Your task to perform on an android device: Since I want to learn more about the Amtrak Pacific Surfliner train's amenities, I want to check its details on the Wanderu app.
Image 0: 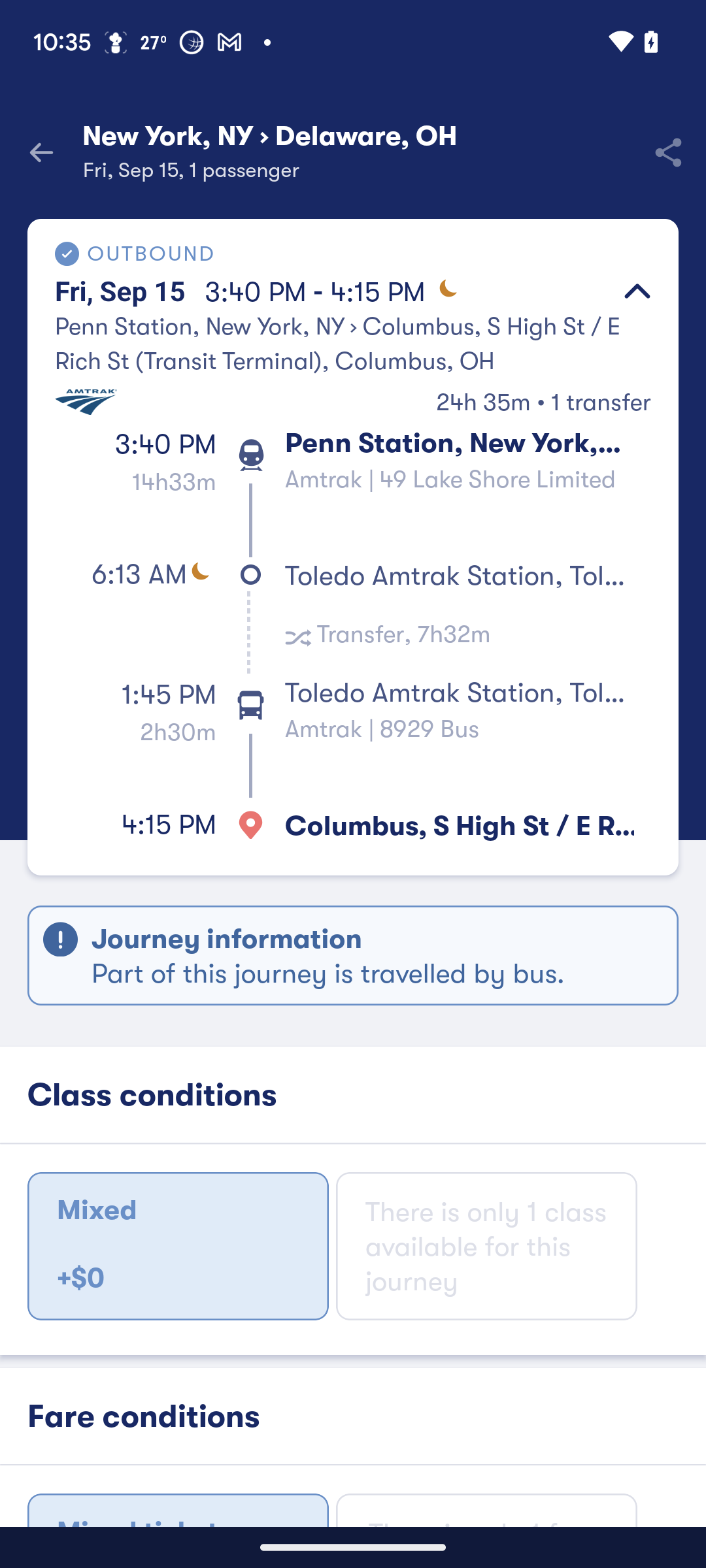
Open the wanderu app
Step 0: open app "Wanderu"
Image 1: 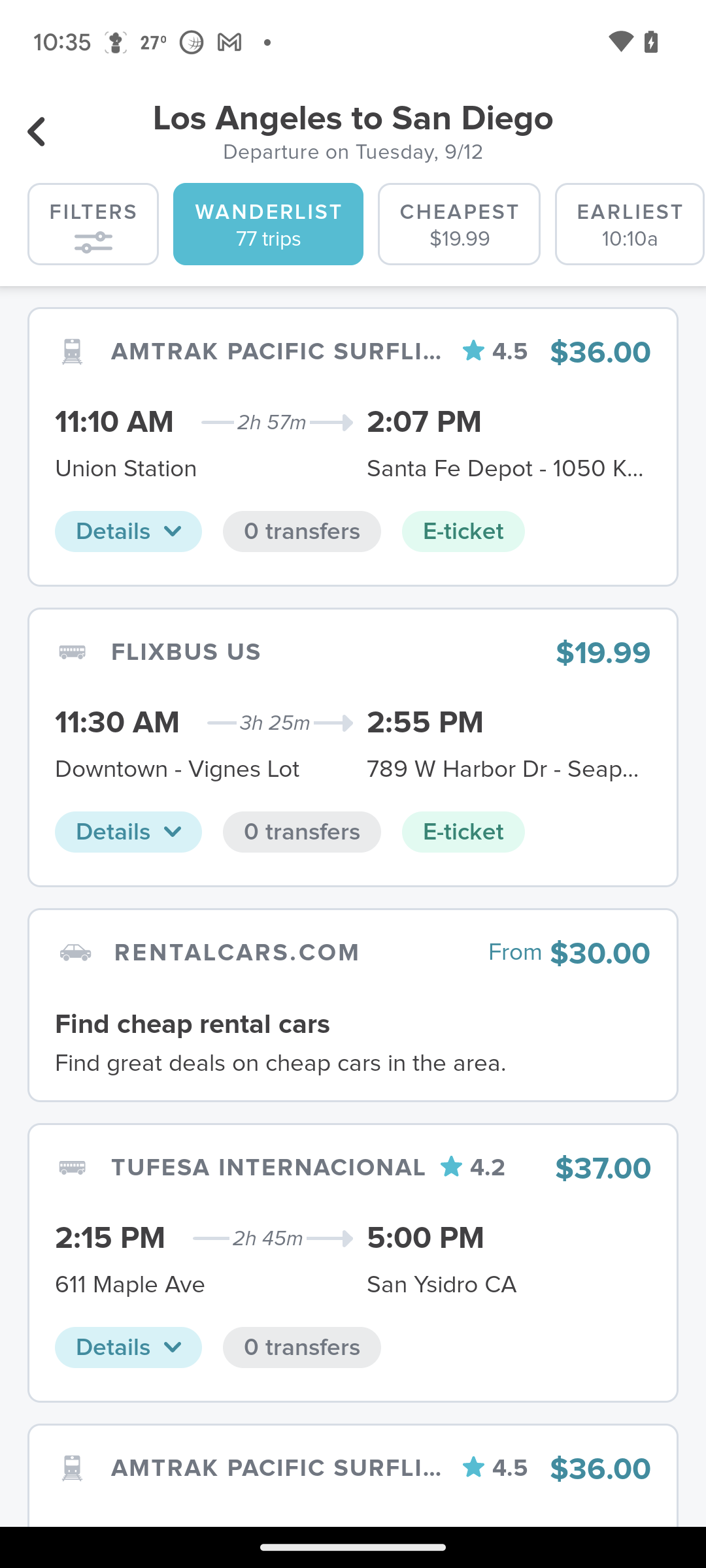
Open the Amtrak Pacific Surfliner 
Step 1: click (353, 446)
Image 2: 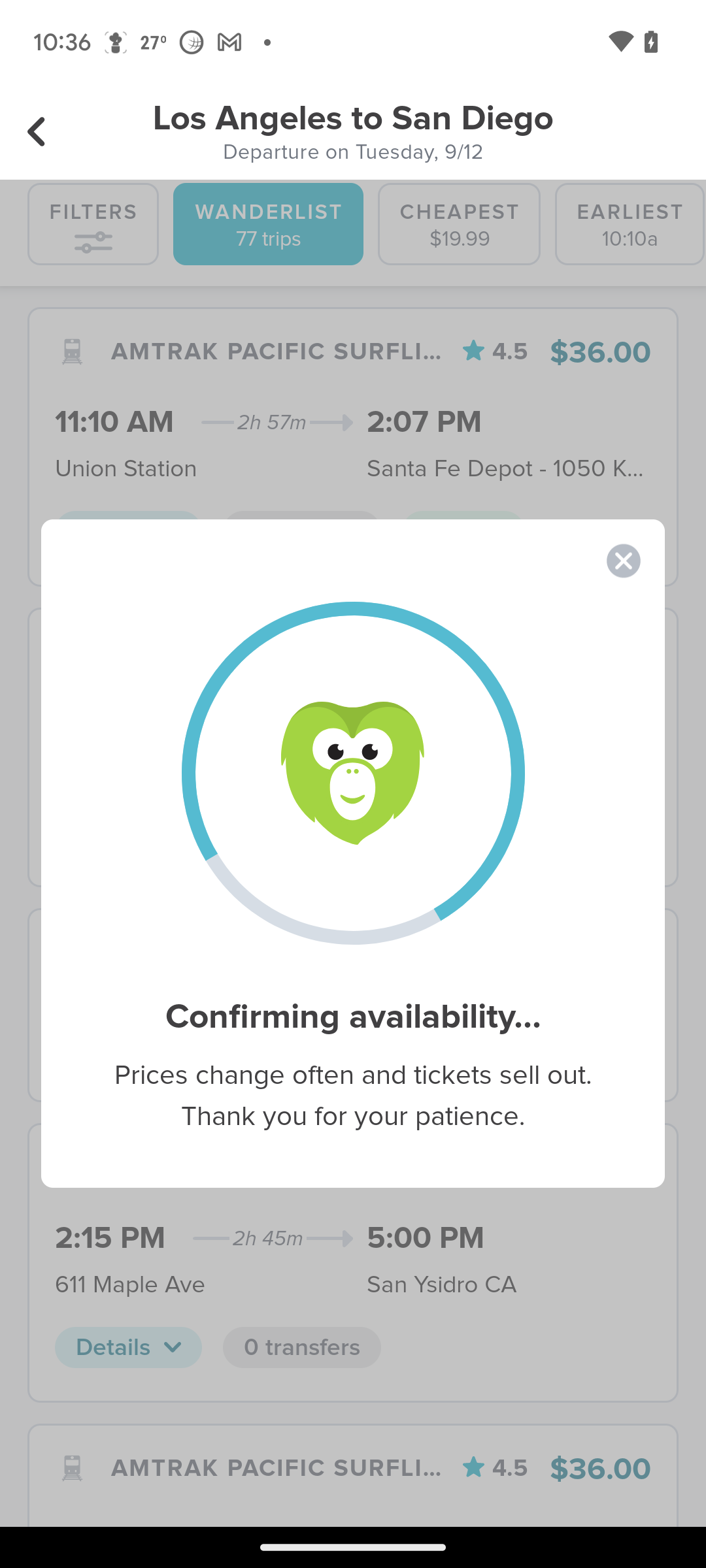
Open the Amtrak Pacific Surfliner 
Step 2: wait
Image 3: 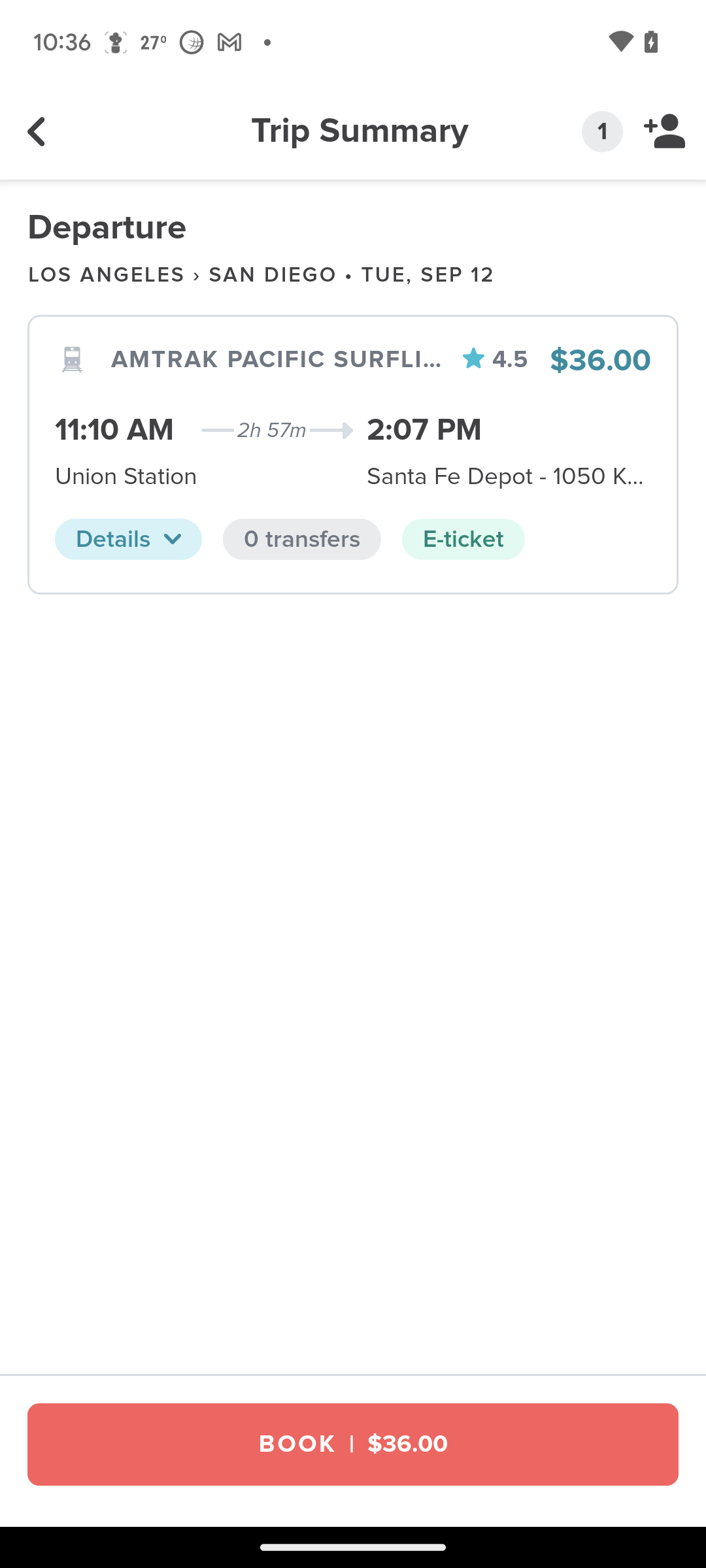
Click on the details drop down
Step 3: click (128, 539)
Image 4: 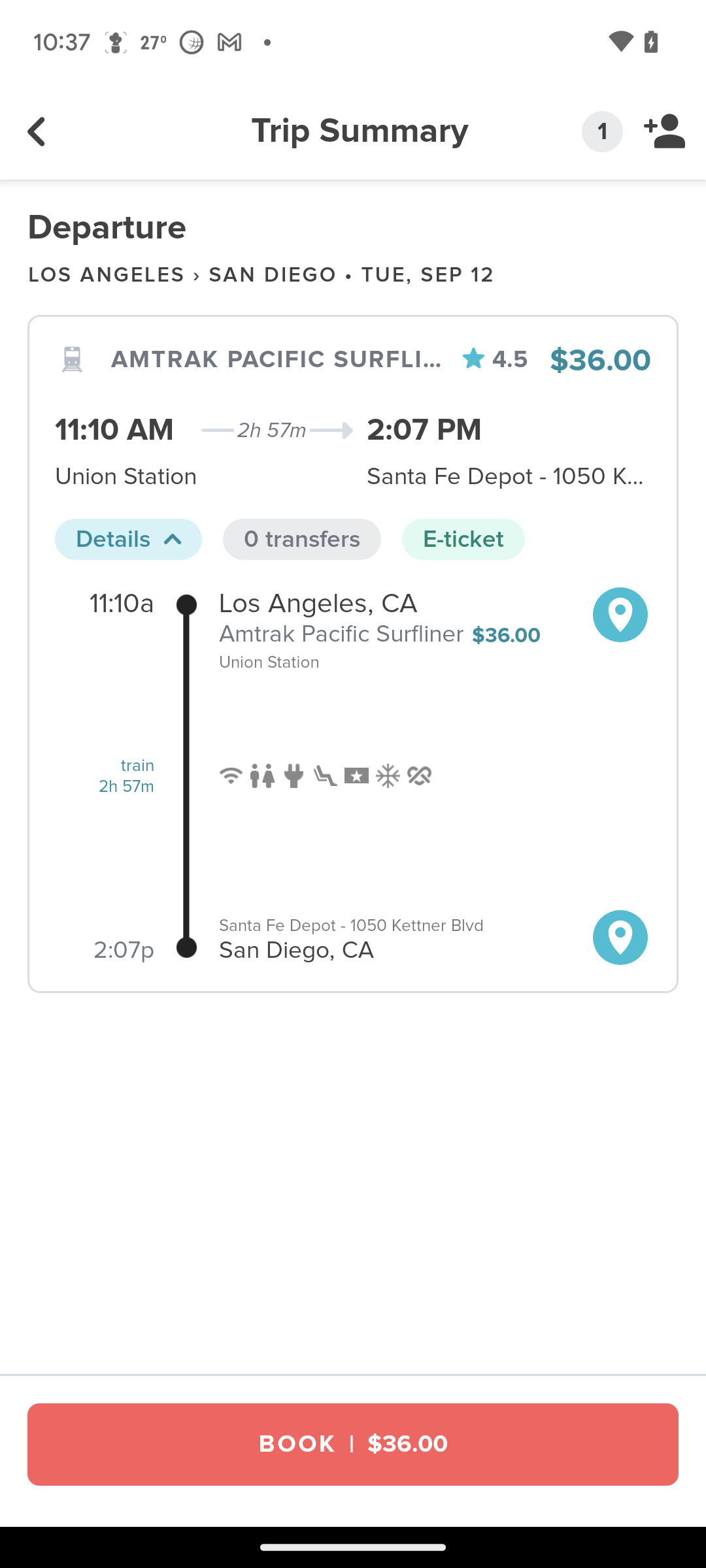
Click on the wifi icon
Step 4: click (230, 776)